Your task to perform on an android device: In the Files by Google app, search for a file called plants.
Image 0: 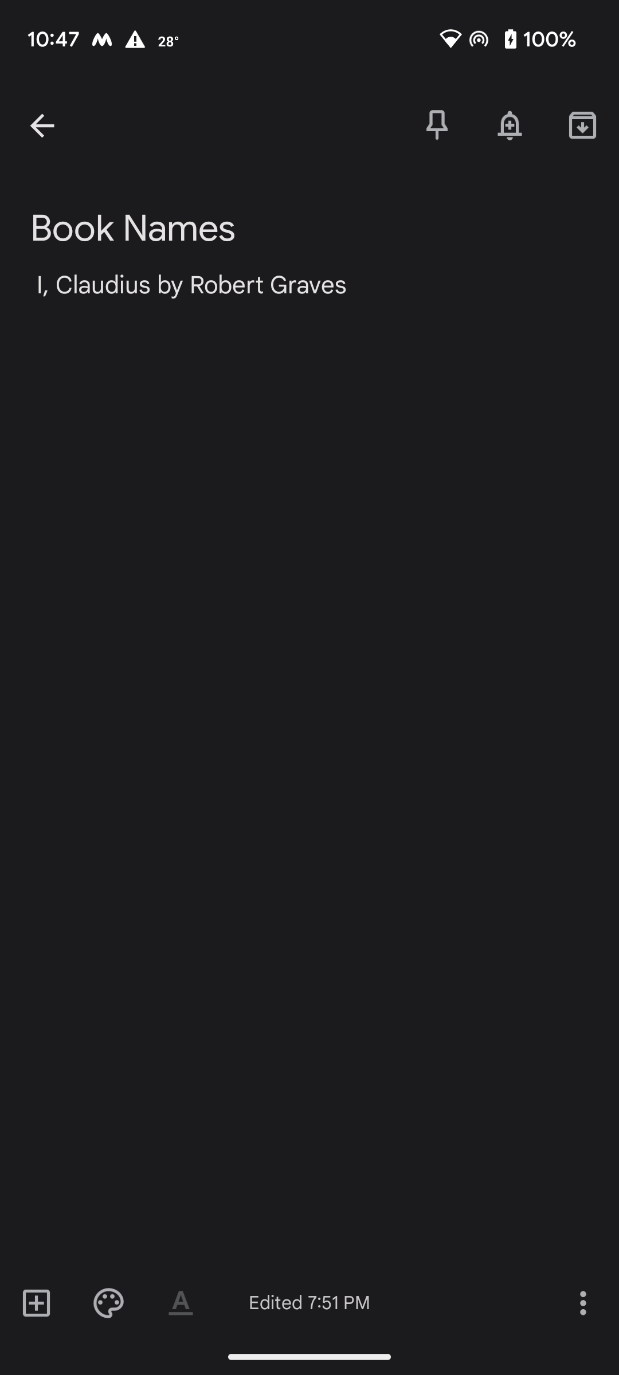
Step 0: open app "Files by Google"
Image 1: 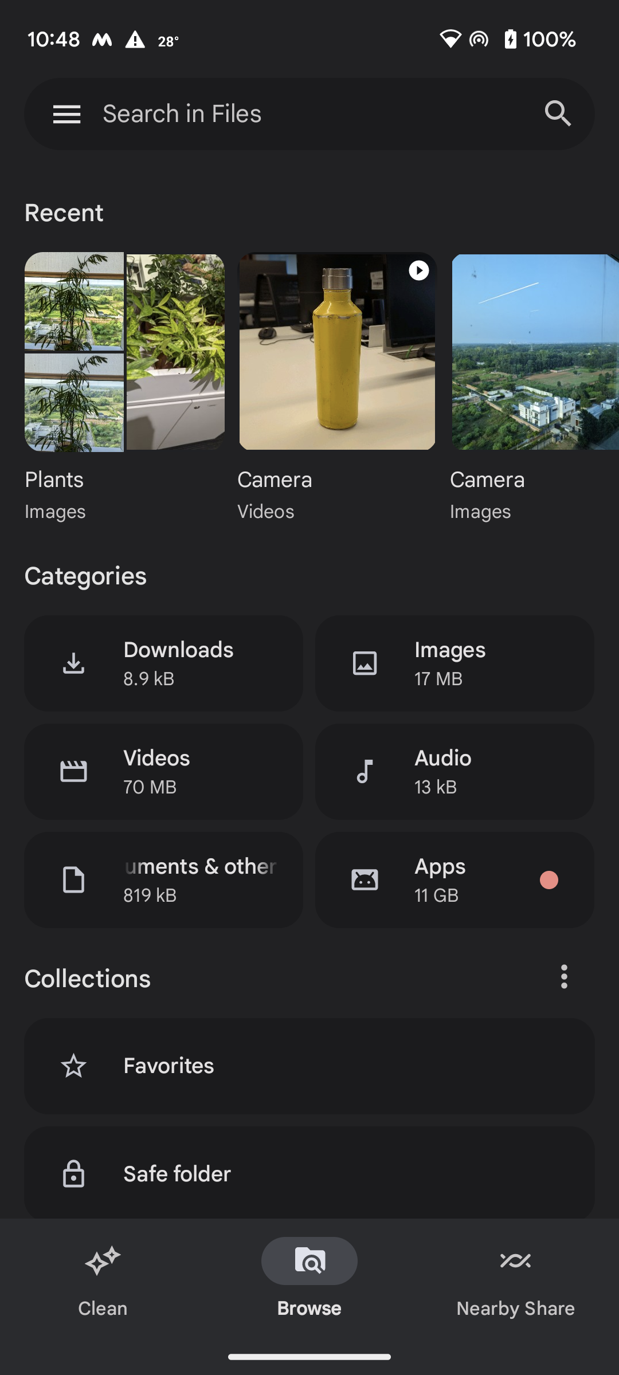
Click on the search bar at the top of the screen.
Step 1: click (182, 113)
Image 2: 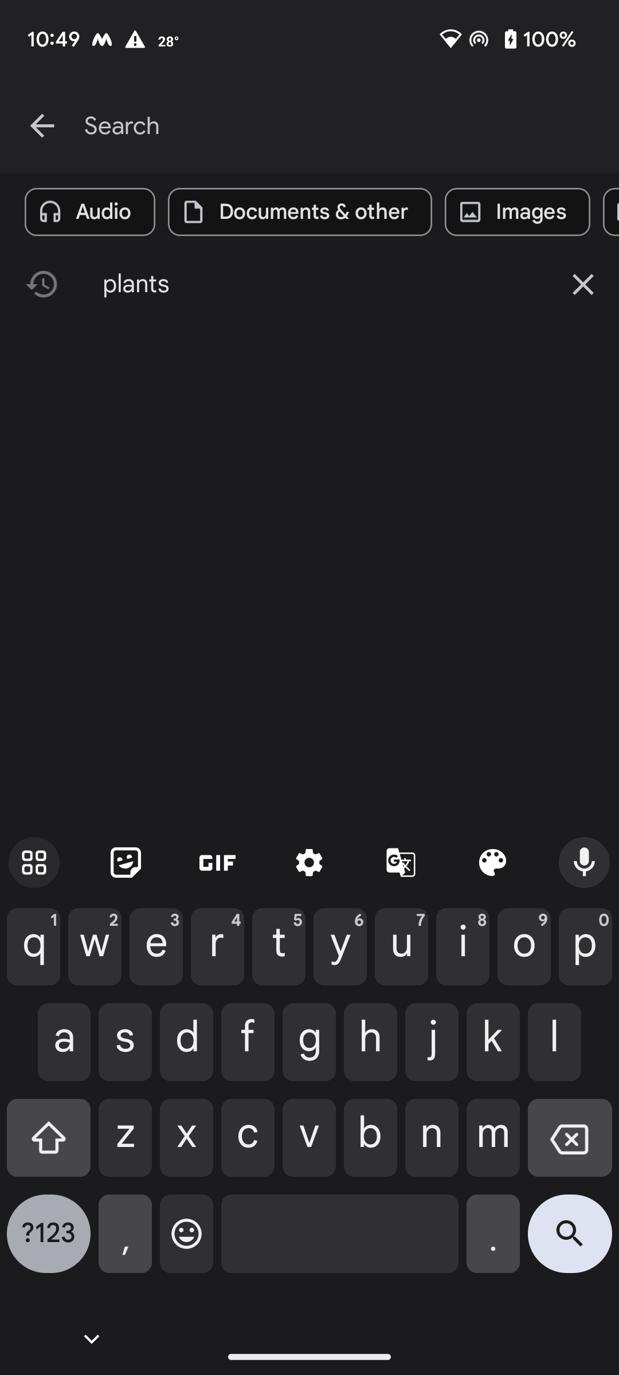
Type plant in the search bar.
Step 2: type "Plant"
Image 3: 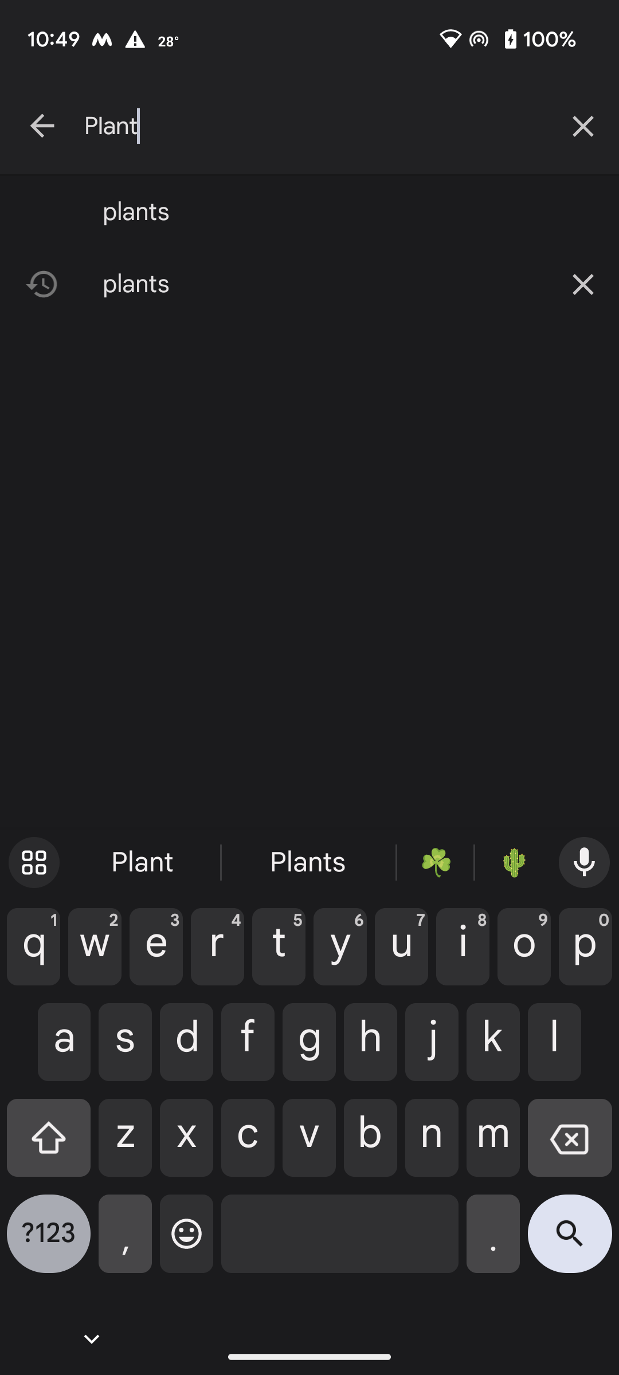
Click on the search icon at the bottom right corner of the keypad.
Step 3: click (570, 1243)
Image 4: 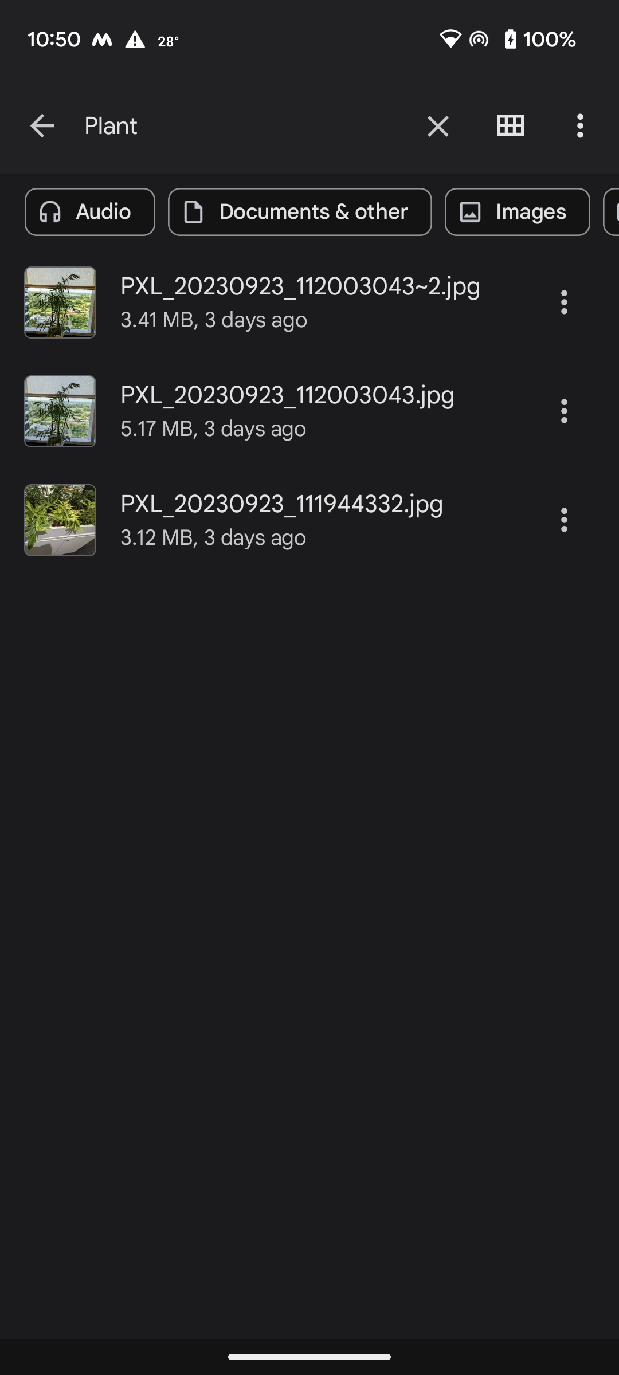
Click on the first file on the screen.
Step 4: click (309, 302)